Your task to perform on an android device: In the Meditopia app, In order to improve my meditation, I would like to listen to the Thunder and Rain sounds.
Image 0: 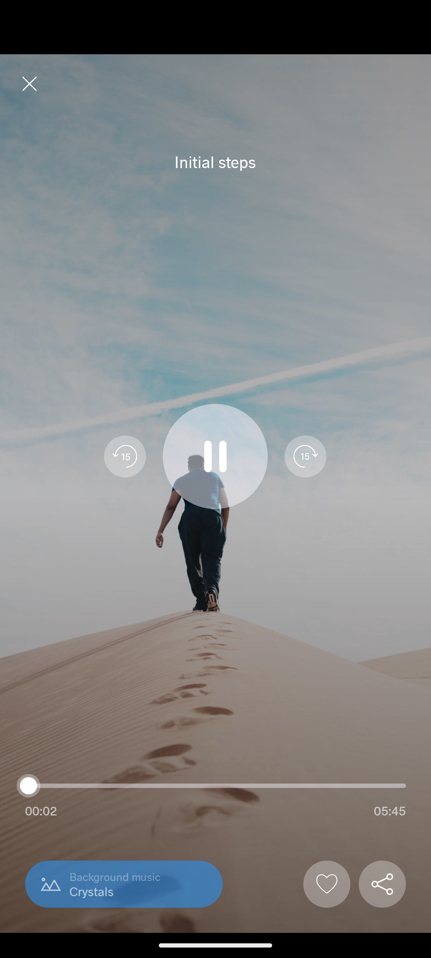
Click on the Close icon
Step 0: click (29, 83)
Image 1: 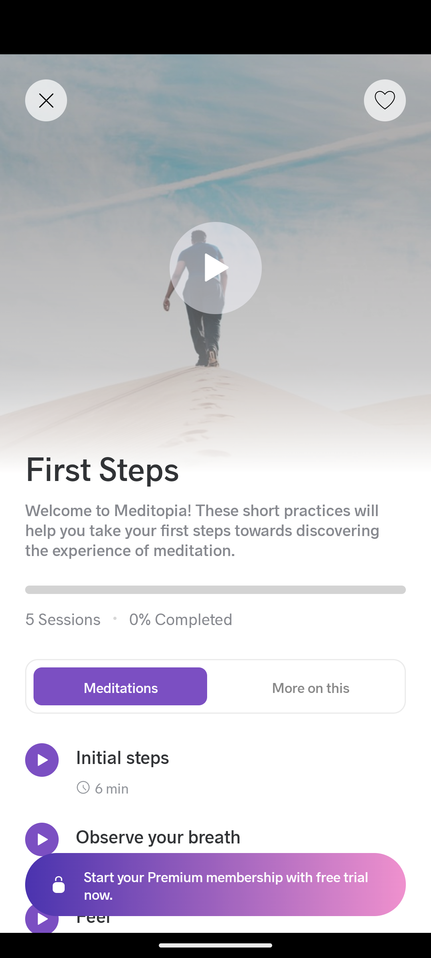
Click on the Close icon
Step 1: click (46, 97)
Image 2: 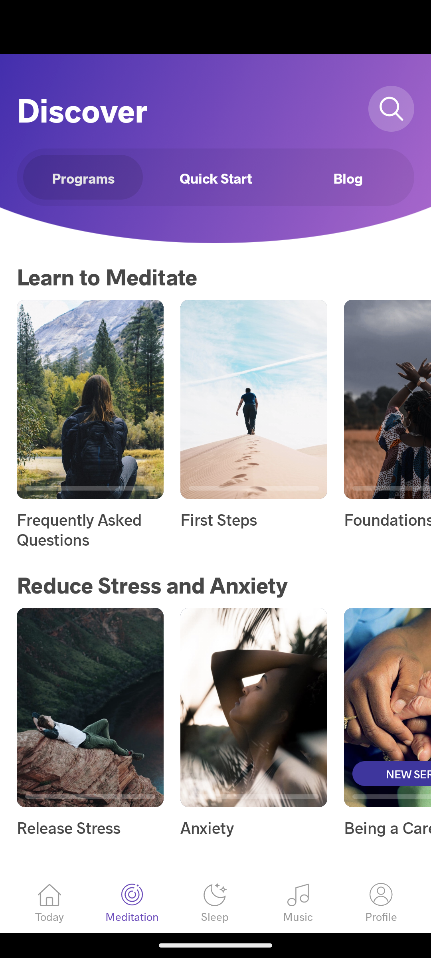
Go to the Music tab
Step 2: click (305, 893)
Image 3: 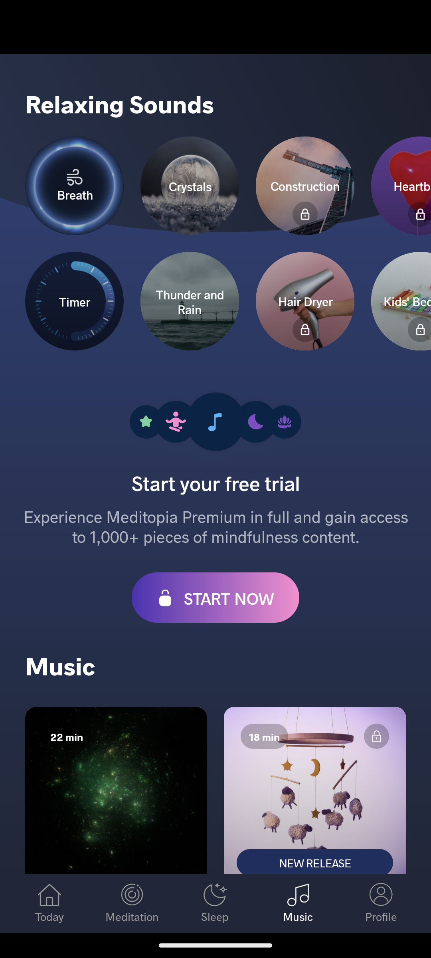
Click on the Thunder and Rain option
Step 3: click (190, 301)
Image 4: 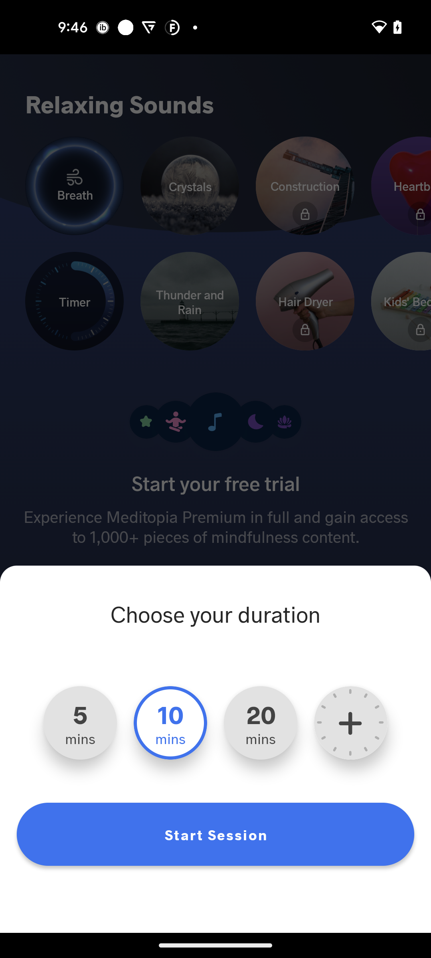
Click on the start session button
Step 4: click (215, 834)
Image 5: 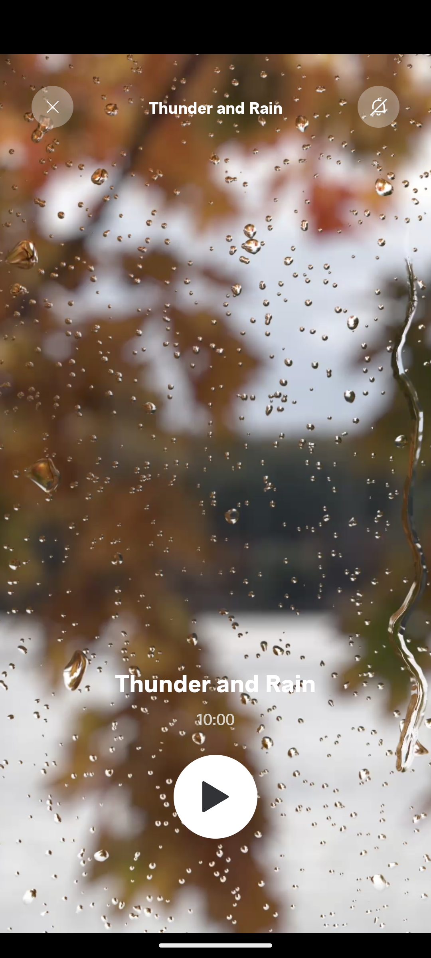
Click on the Play button
Step 5: click (213, 792)